Your task to perform on an android device: For rental purposes, I would like to save a two-bedroom apartment in Darmapuram, Chennai South.
Image 0: 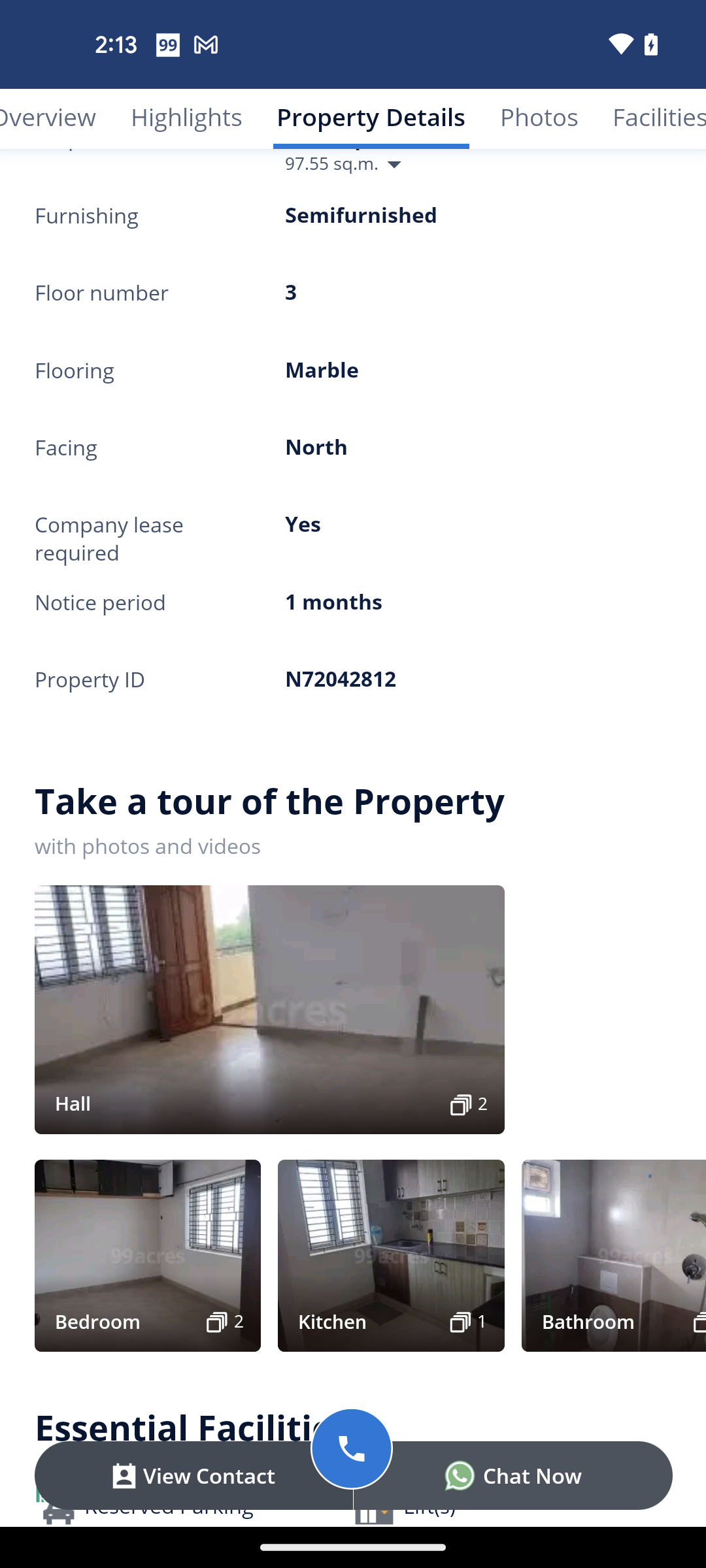
Swipe down to view the heart icon
Step 0: scroll right
Image 1: 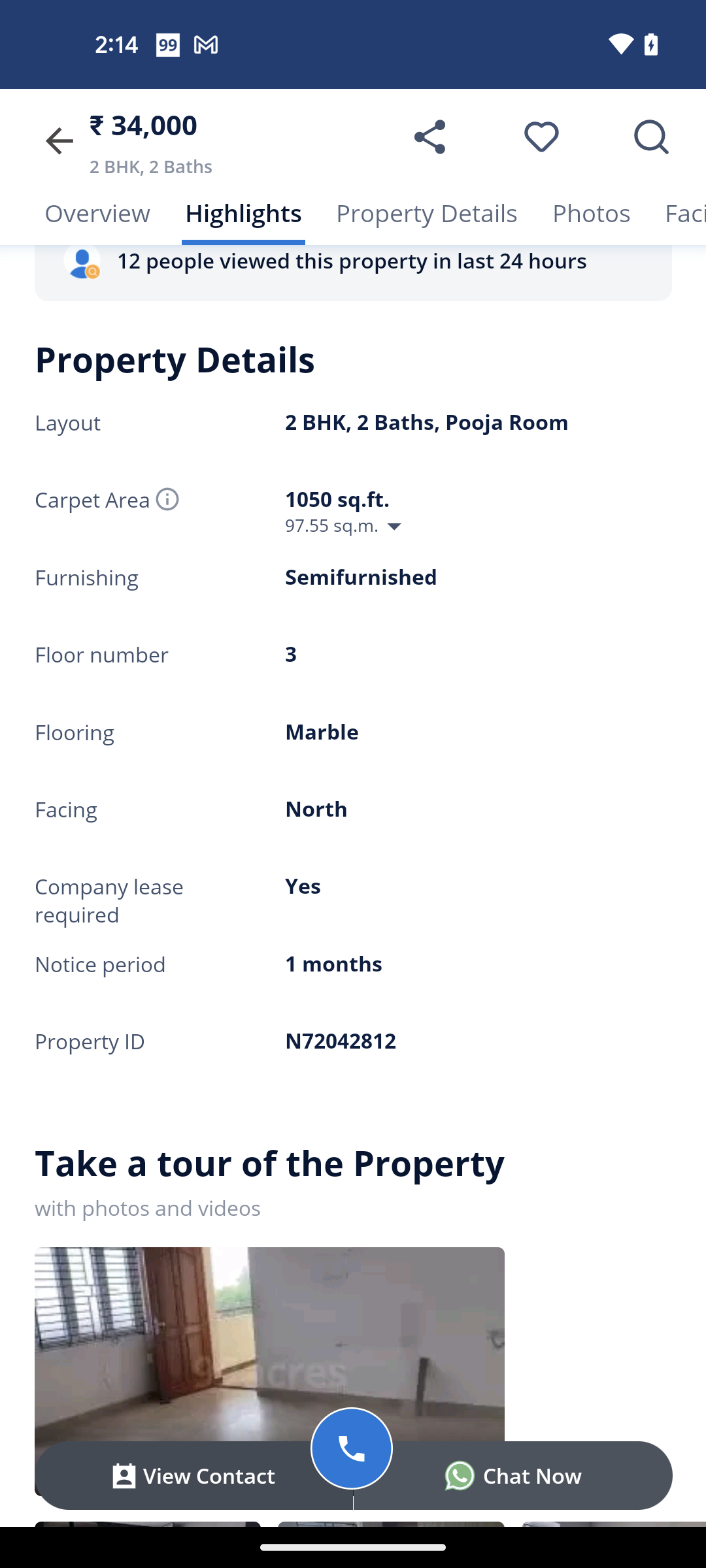
Tap on the heart icon to save the property
Step 1: click (361, 128)